Your task to perform on an android device: On the second slide, I'd like to add the first image from the drive.
Image 0: 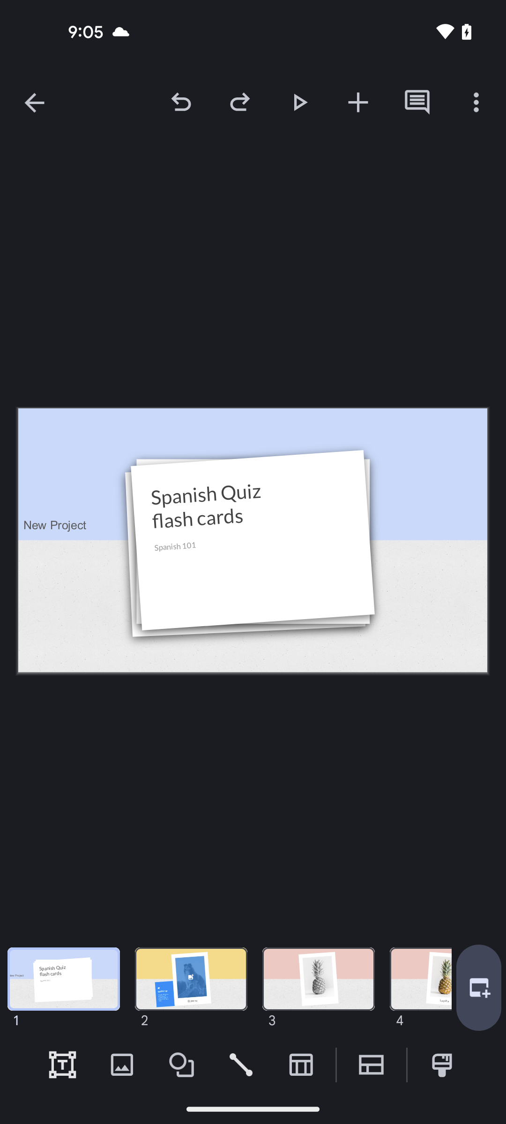
click on slide page 2
Step 0: click (191, 979)
Image 1: 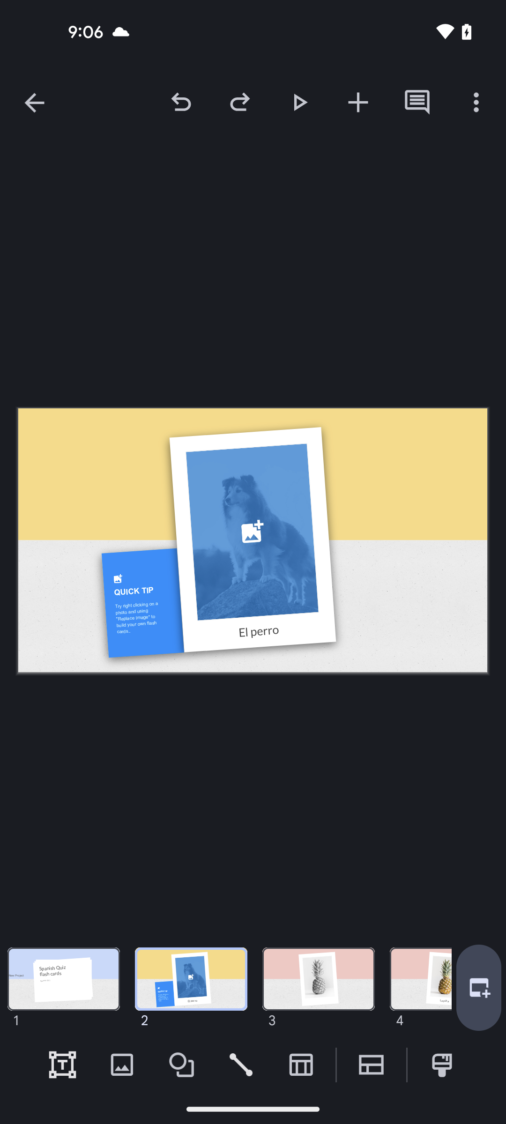
click on add icon
Step 1: click (358, 102)
Image 2: 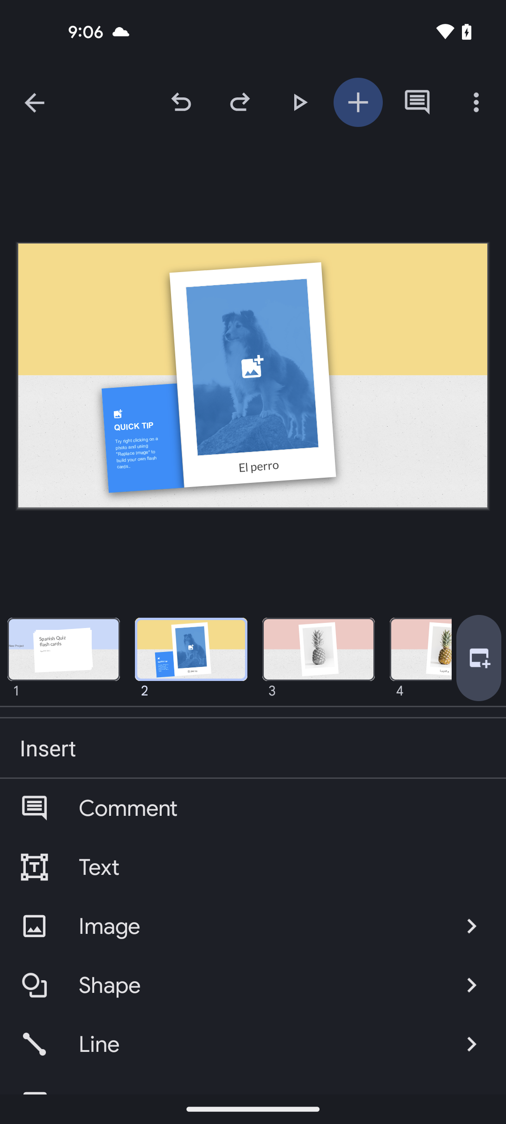
click on image option
Step 2: click (258, 926)
Image 3: 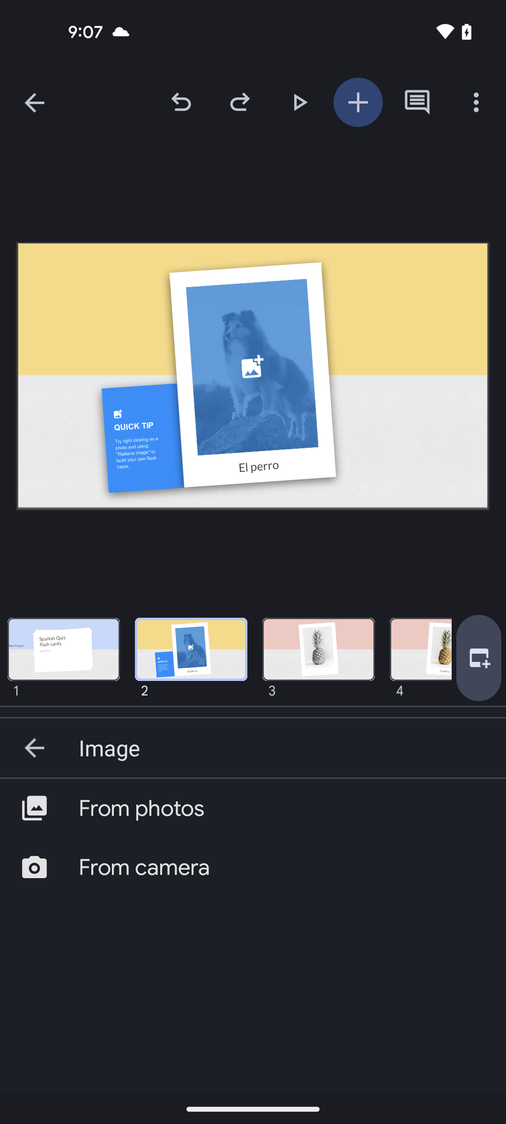
click on from photos option
Step 3: click (283, 808)
Image 4: 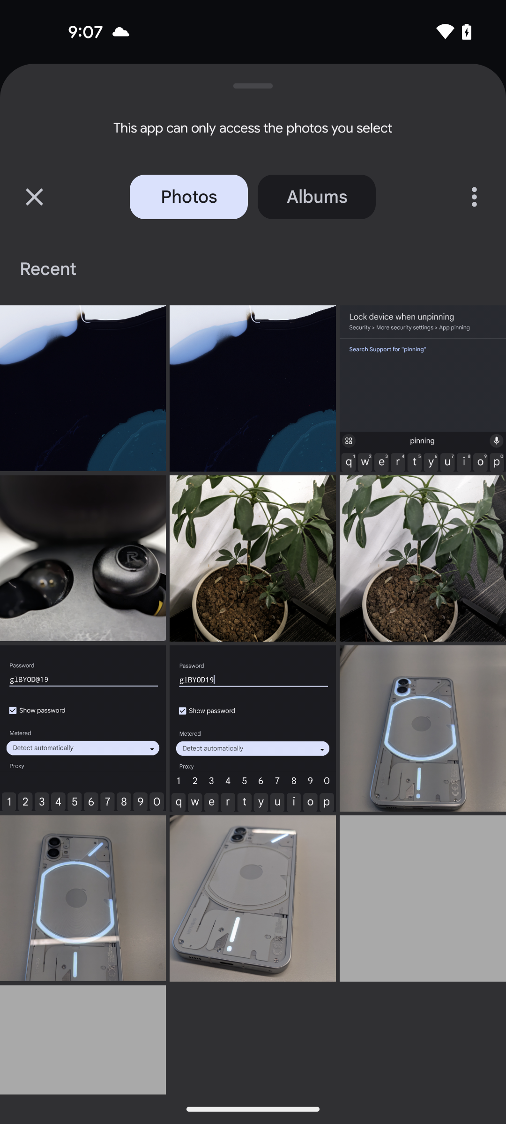
select the first image
Step 4: click (82, 388)
Image 5: 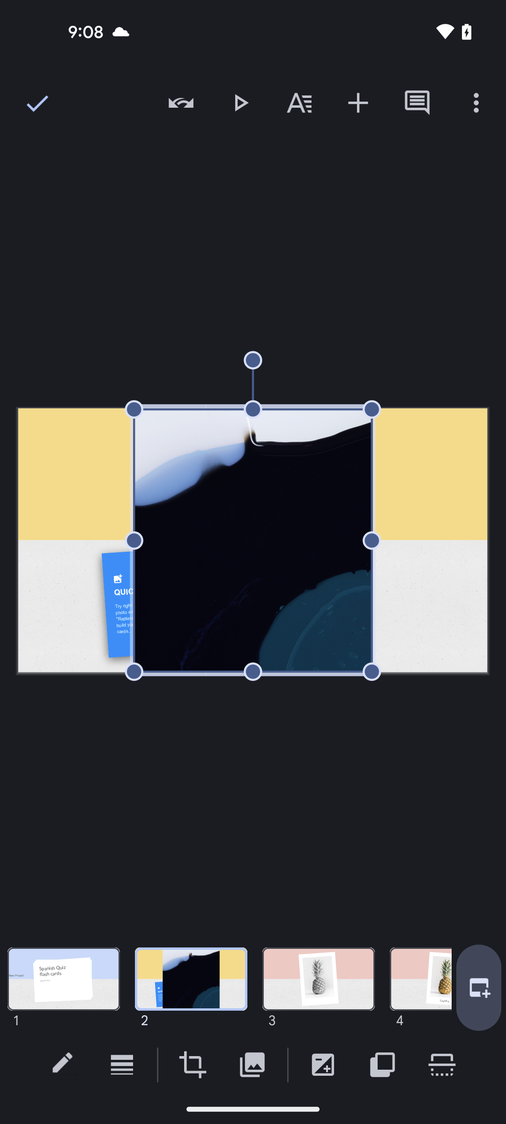
click on tick icon
Step 5: click (34, 103)